Your task to perform on an android device: I want to search for a Yale course file on the MobiDrive app because I misplaced it in my device's storage.
Image 0: 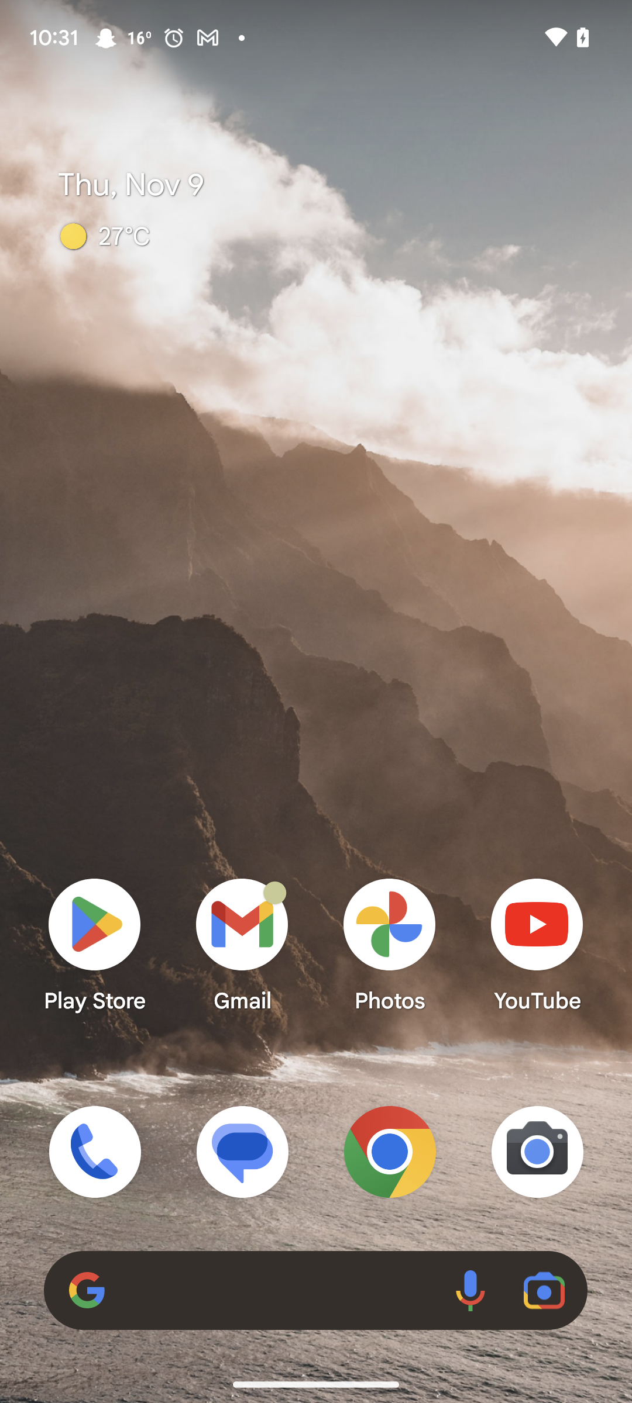
Open the MobiDrive app
Step 0: open app "MobiDrive"
Image 1: 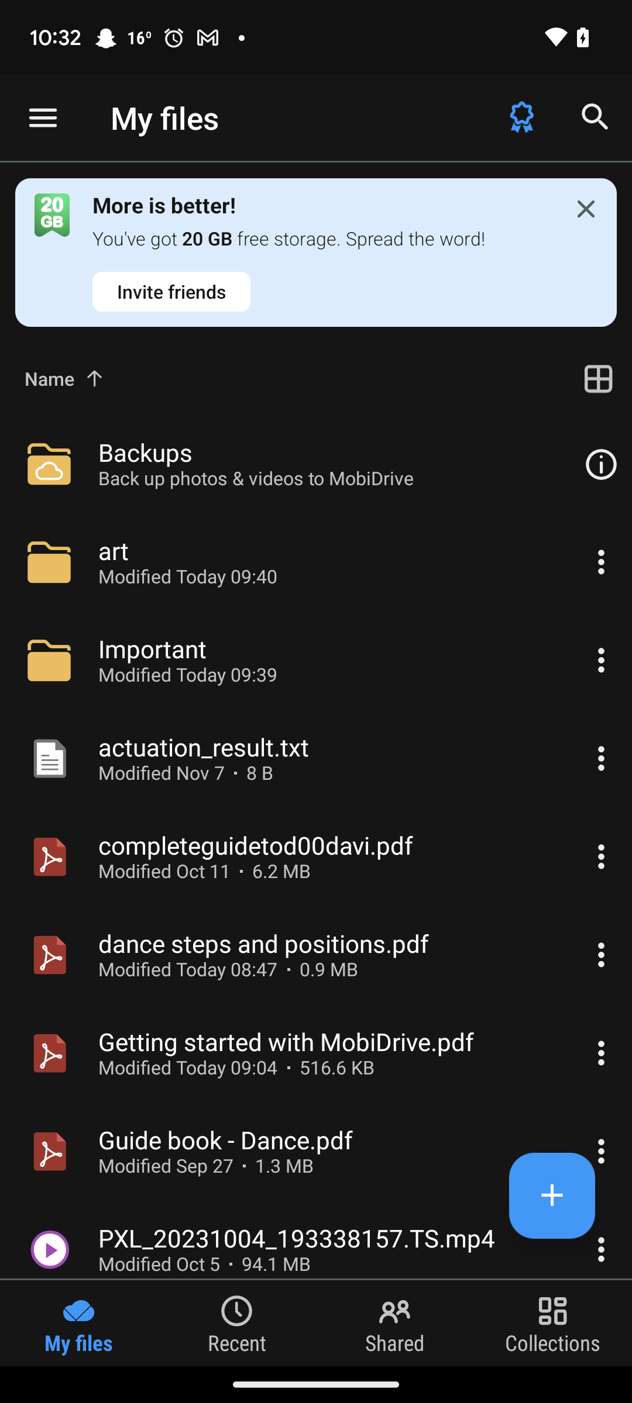
Click on the search icon at the top right corner of the screen
Step 1: click (595, 118)
Image 2: 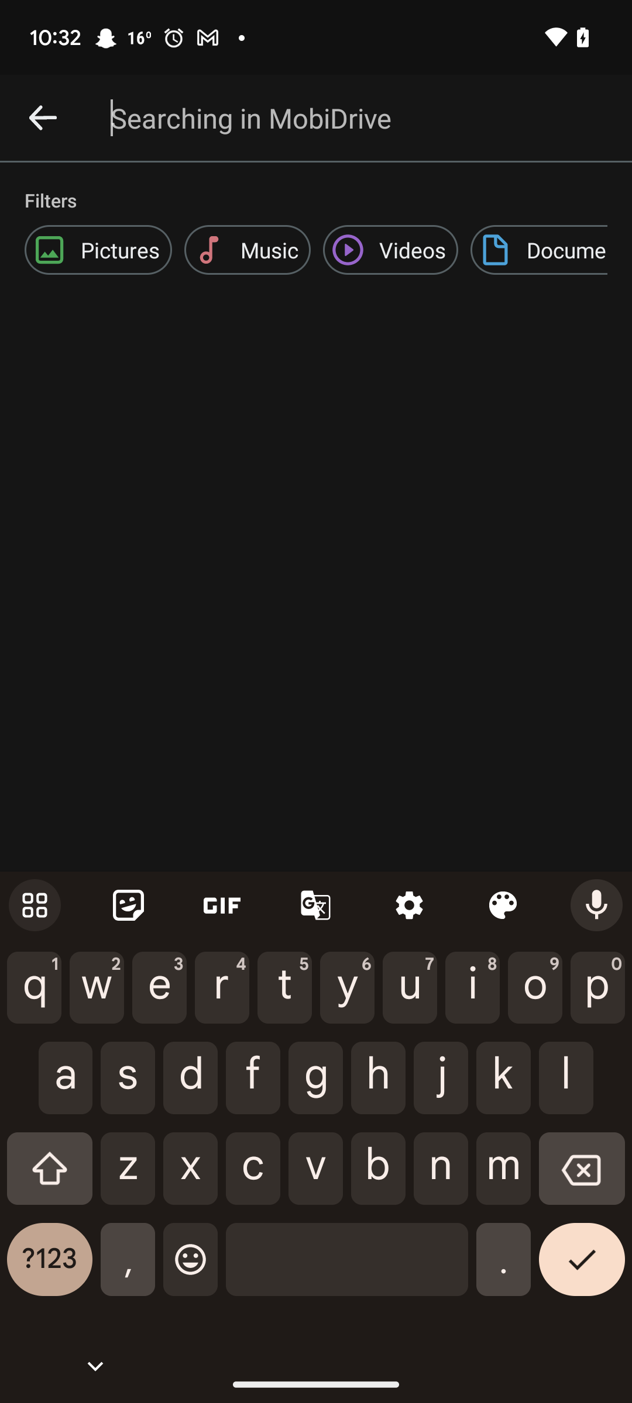
Search for Yale courses
Step 2: type "Yale courses"